Your task to perform on an android device: Switch on the auto reading brightness for the book in the Moon+ Reader app.
Image 0: 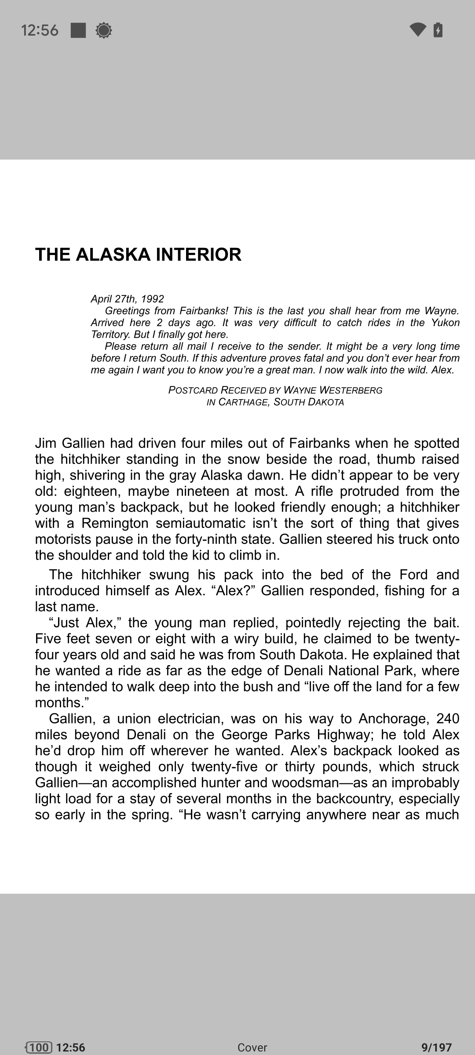
Click at the center of the page.
Step 0: click (261, 587)
Image 1: 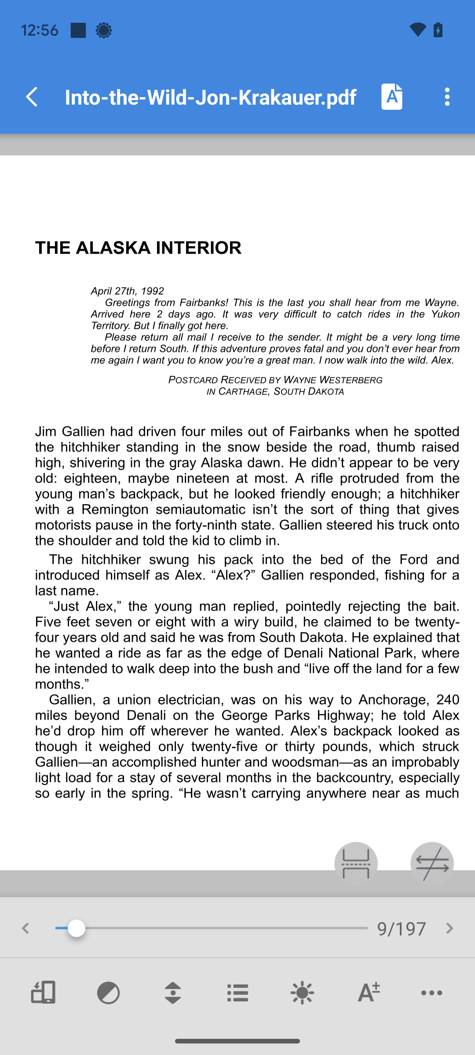
Click on the brightness icon at the bottom of the screen.
Step 1: click (302, 992)
Image 2: 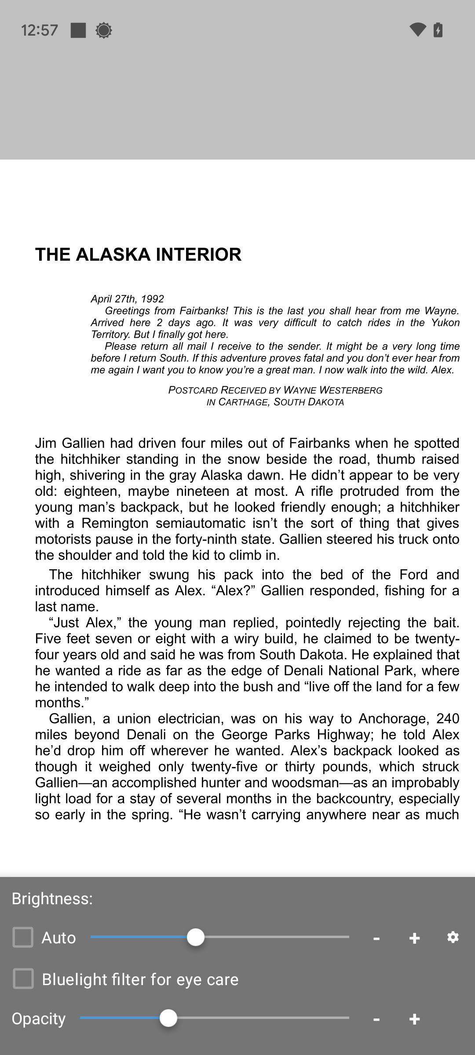
Click on the checkbox of auto brightness.
Step 2: click (40, 937)